Your task to perform on an android device: I will be delivering a lecture on renewable energy at Delft University of Technology, so for practice, record my lecture on the Easy Voice Recorder app.
Image 0: 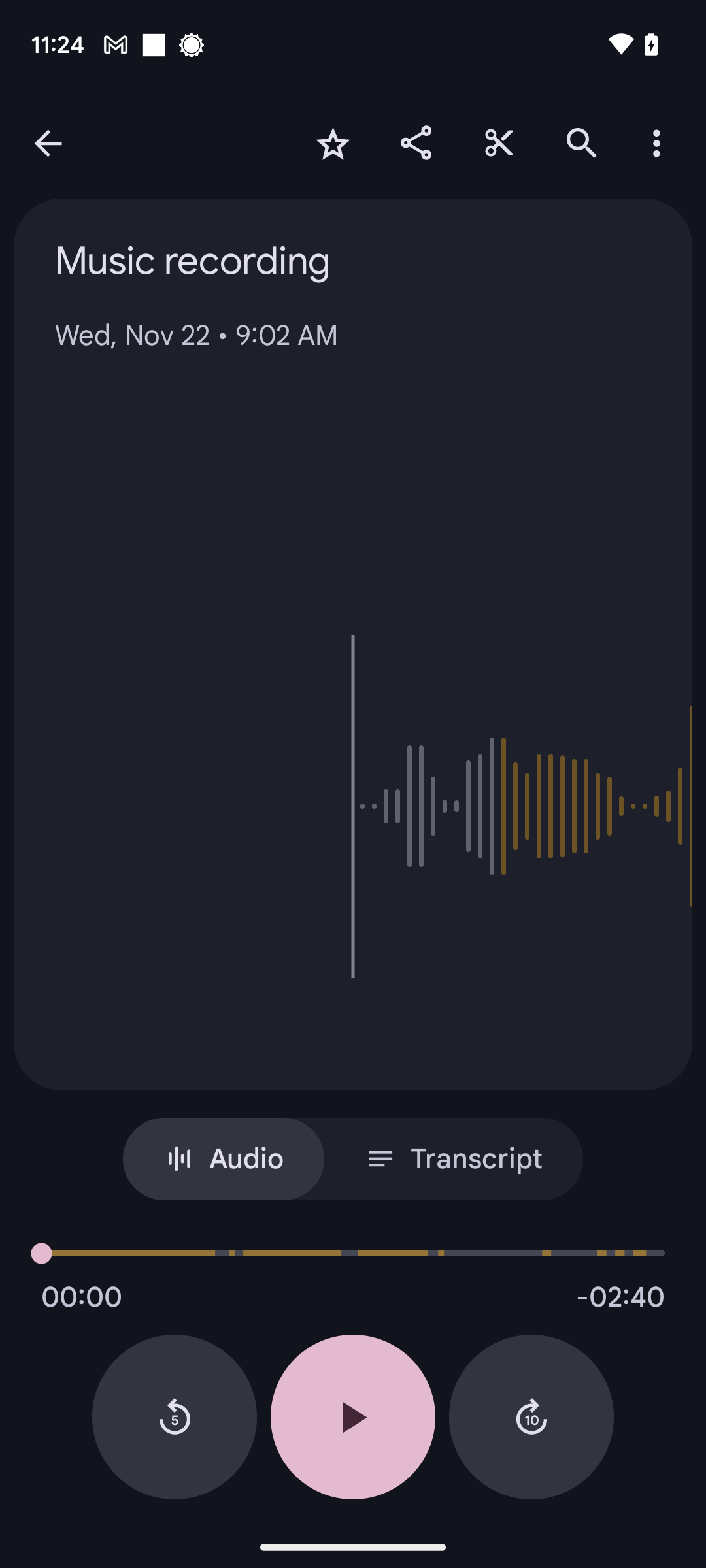
Open the Easy Voice Recorder app.
Step 0: open app "Easy Voice Recorder"
Image 1: 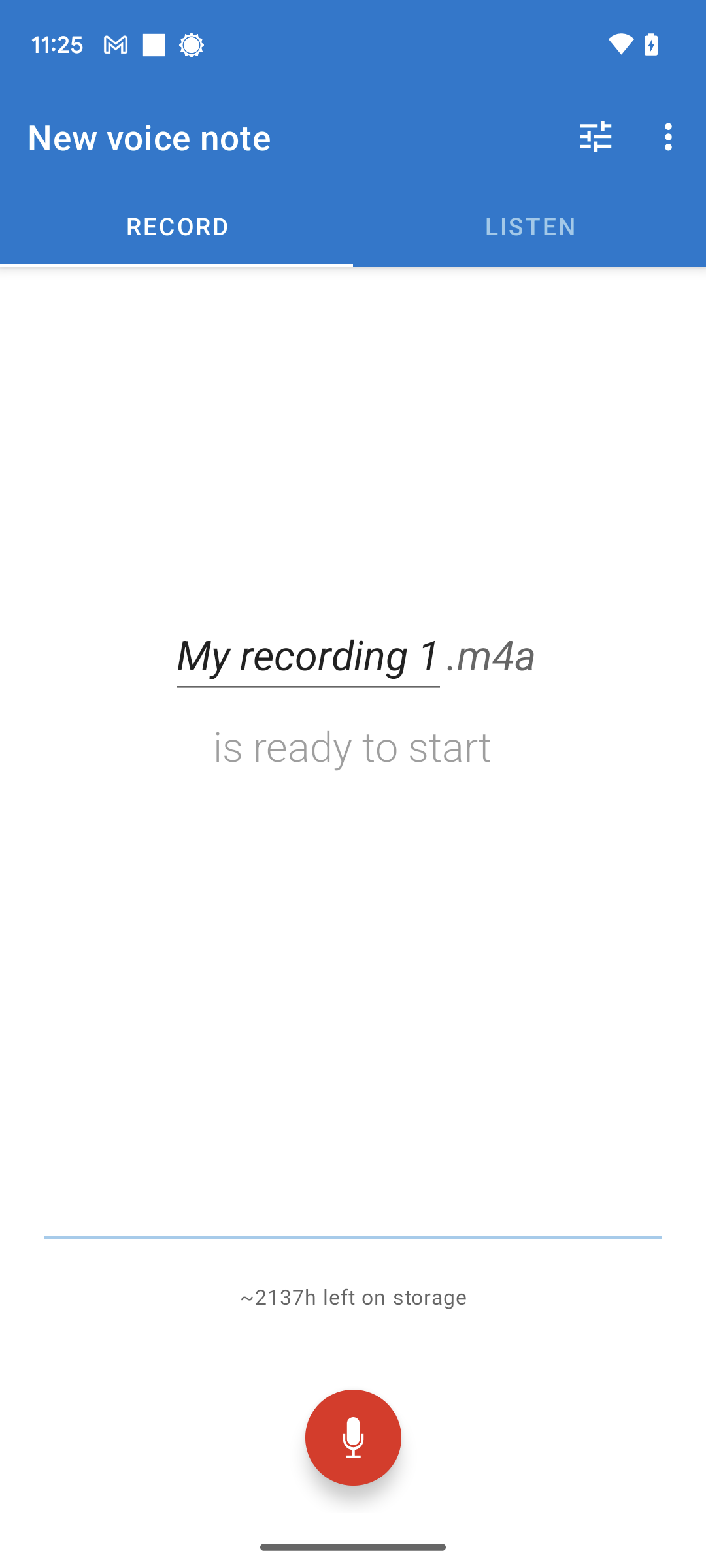
Tap on the red circle at the bottom of the screen.
Step 1: click (353, 1437)
Image 2: 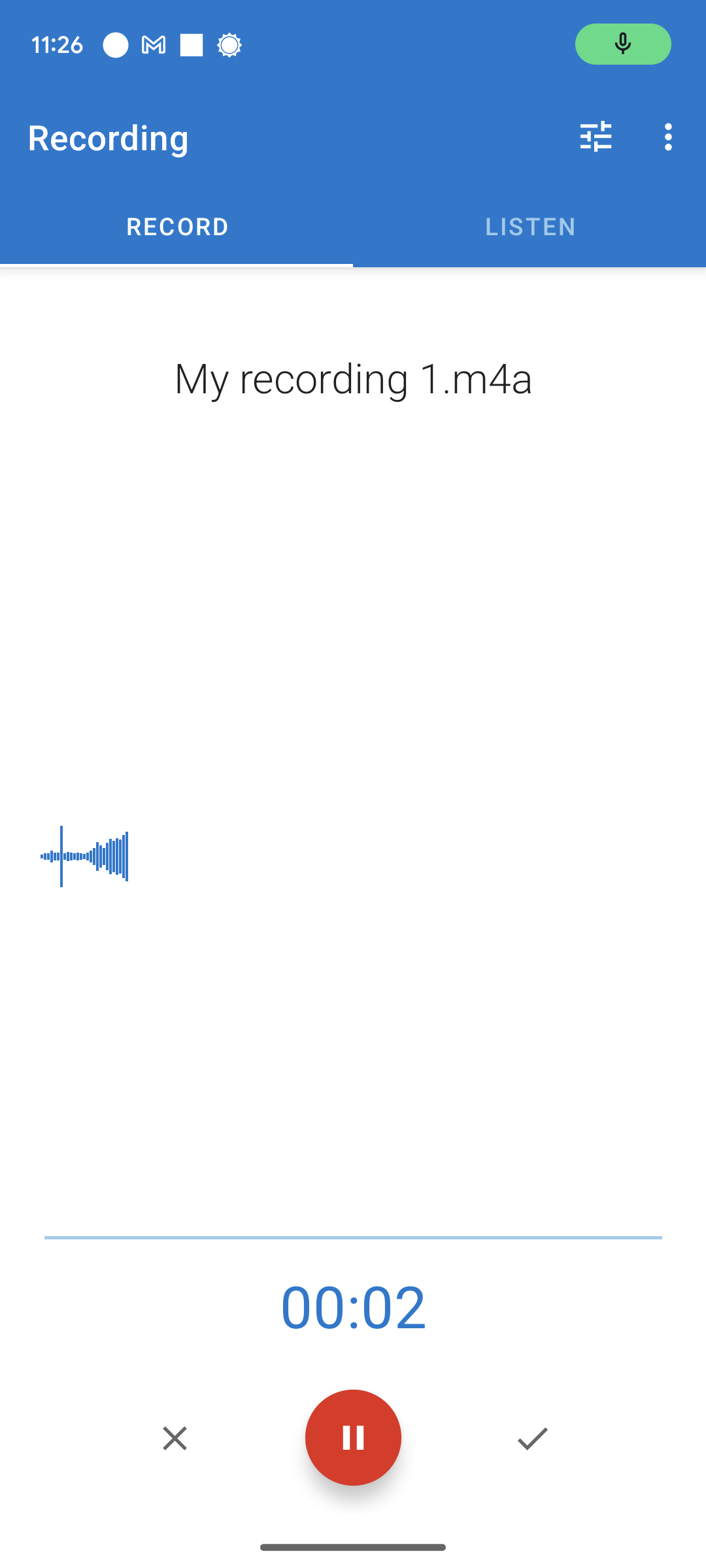
Tap on the red circle at the bottom of the screen.
Step 2: wait
Image 3: 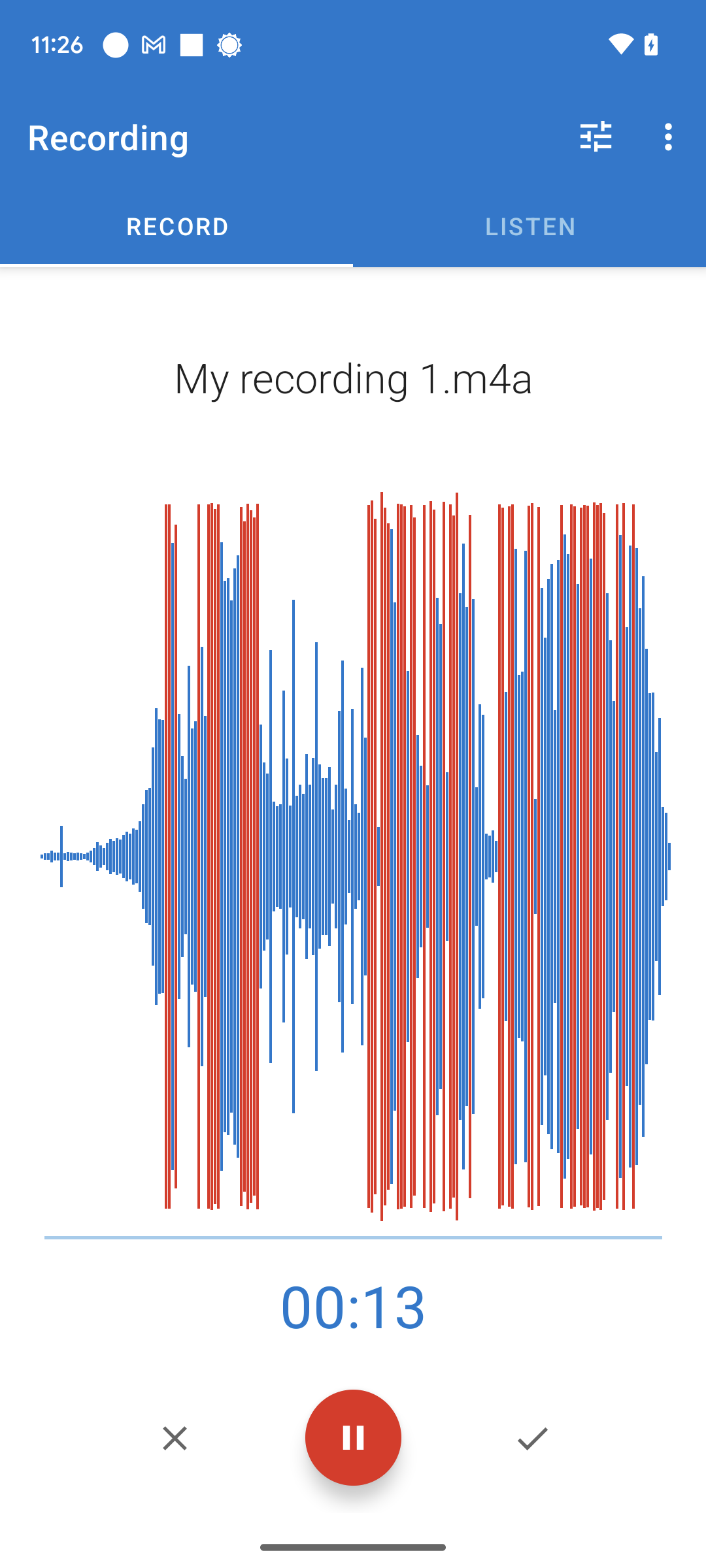
Tap on the red circle at the bottom of the screen.
Step 3: wait
Image 4: 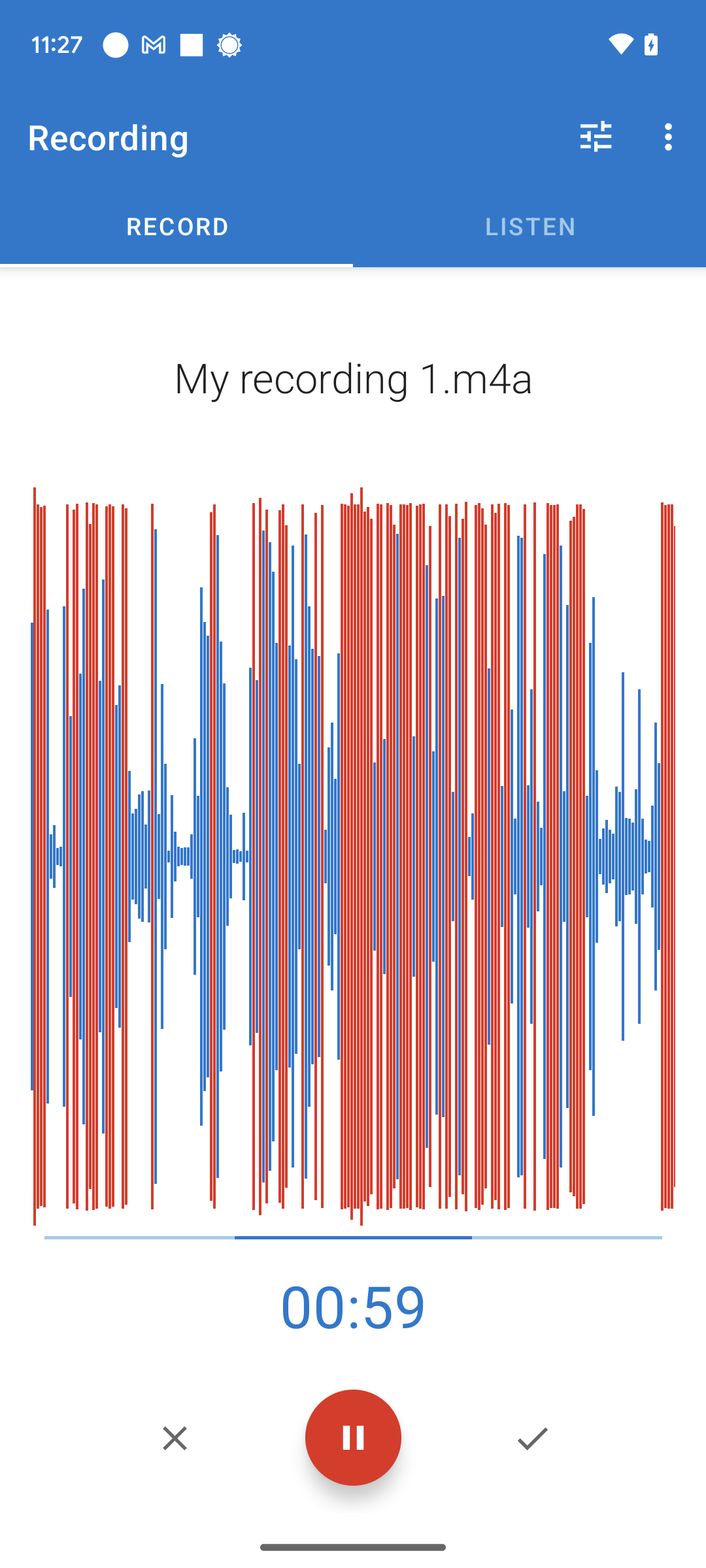
Click on the tick at the right side of pause option.
Step 4: click (532, 1437)